Your task to perform on an android device: Open the Epub Reader app and share the 'Alice's adventures in wonderland' file with my buddy karin at karin.iversen@example.com using Gmail.
Image 0: 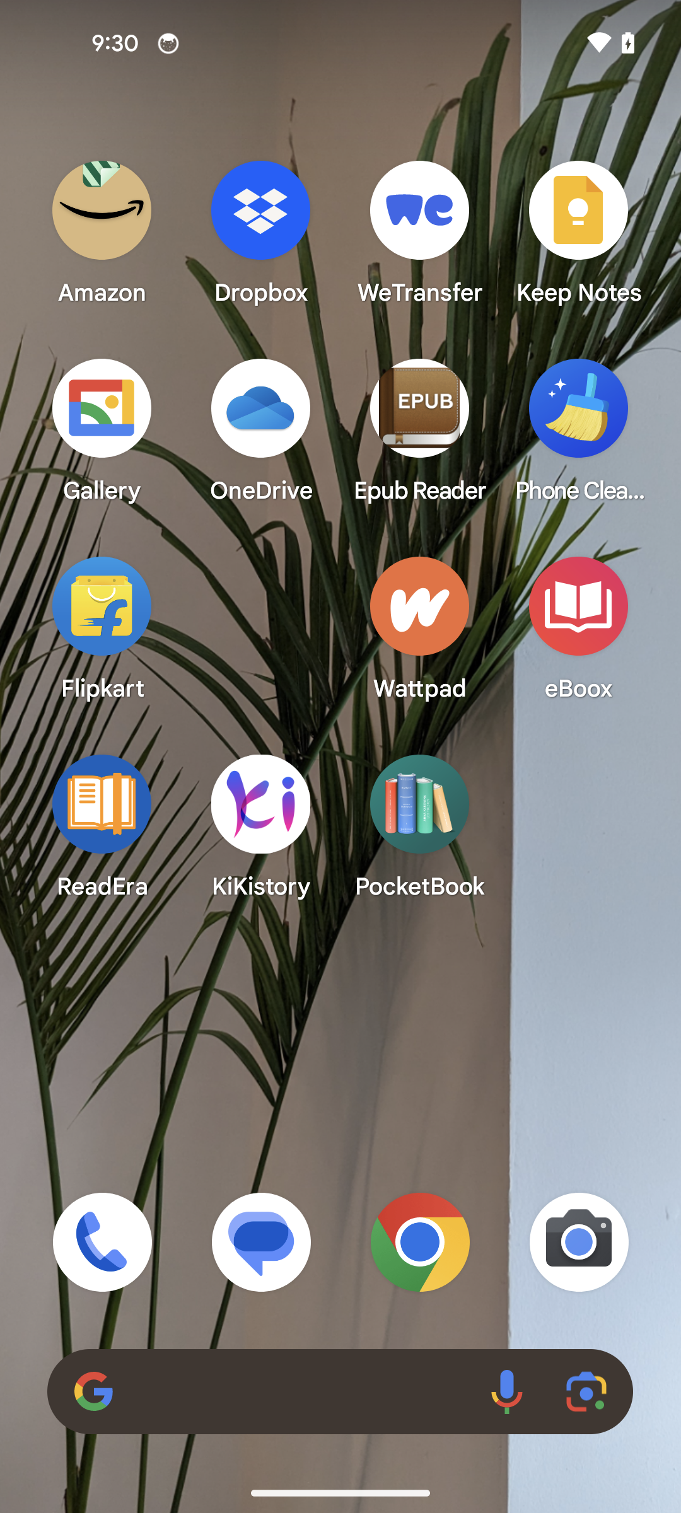
Open the Epub reader app
Step 0: open app "Epub Reader"
Image 1: 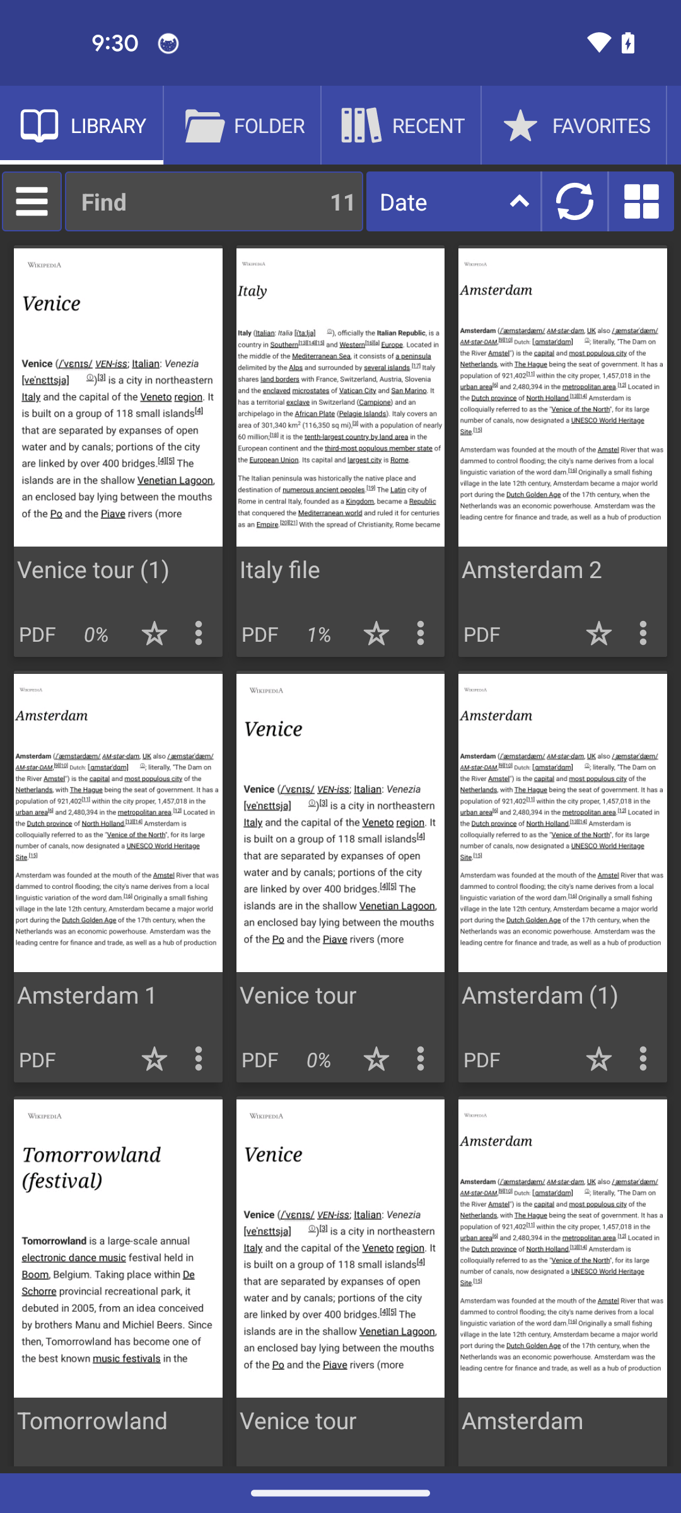
Swipe up to view the Alice's adventures in wonderland file
Step 1: scroll down
Image 2: 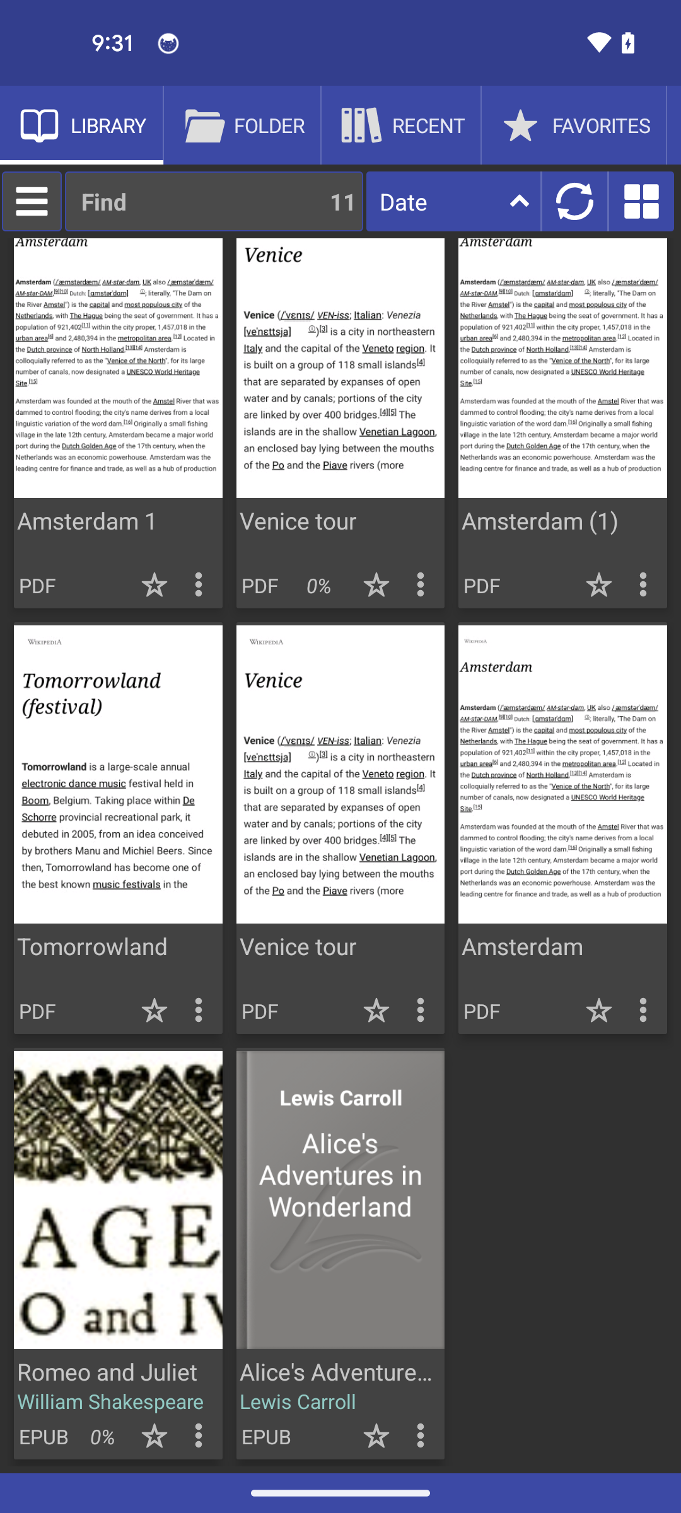
Tap on the three dots icon of 'Alice's adventures in wonderland' file
Step 2: click (420, 1435)
Image 3: 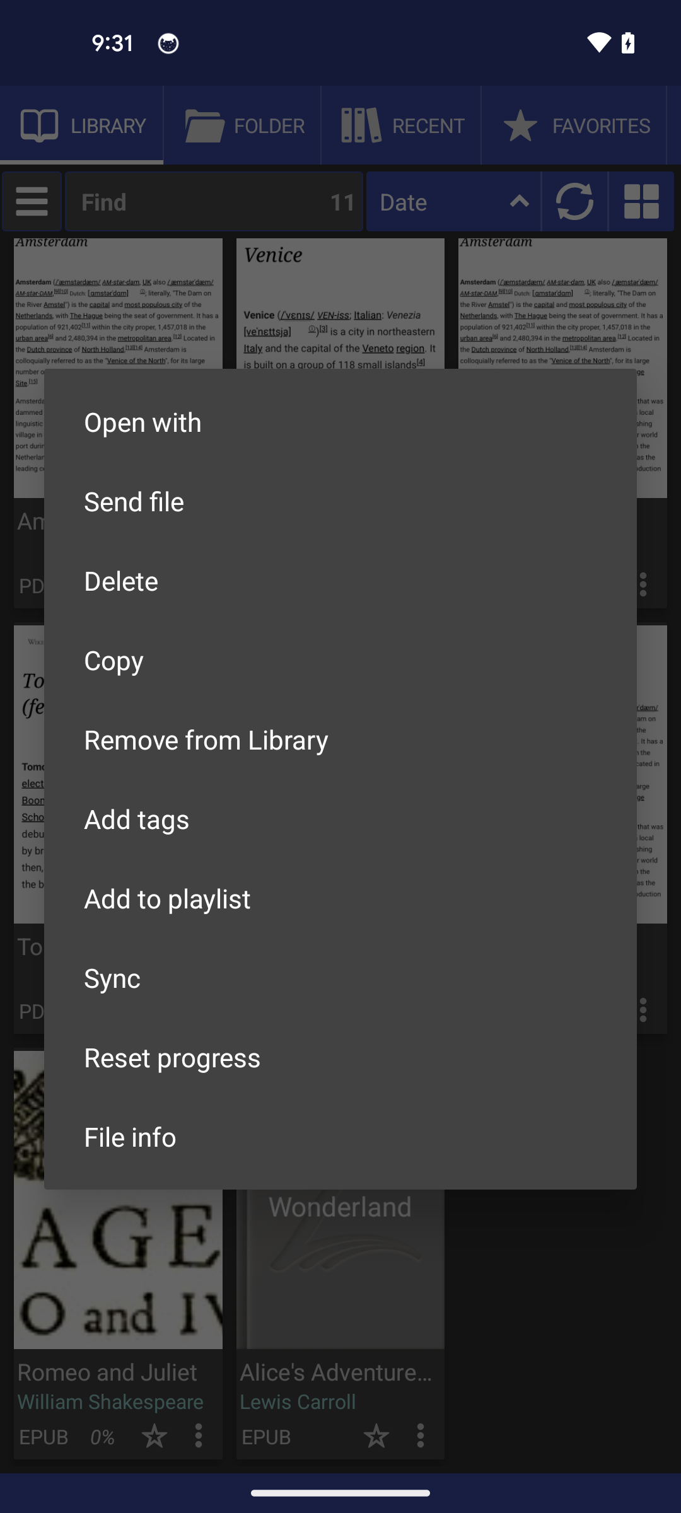
Select the send file option
Step 3: click (340, 501)
Image 4: 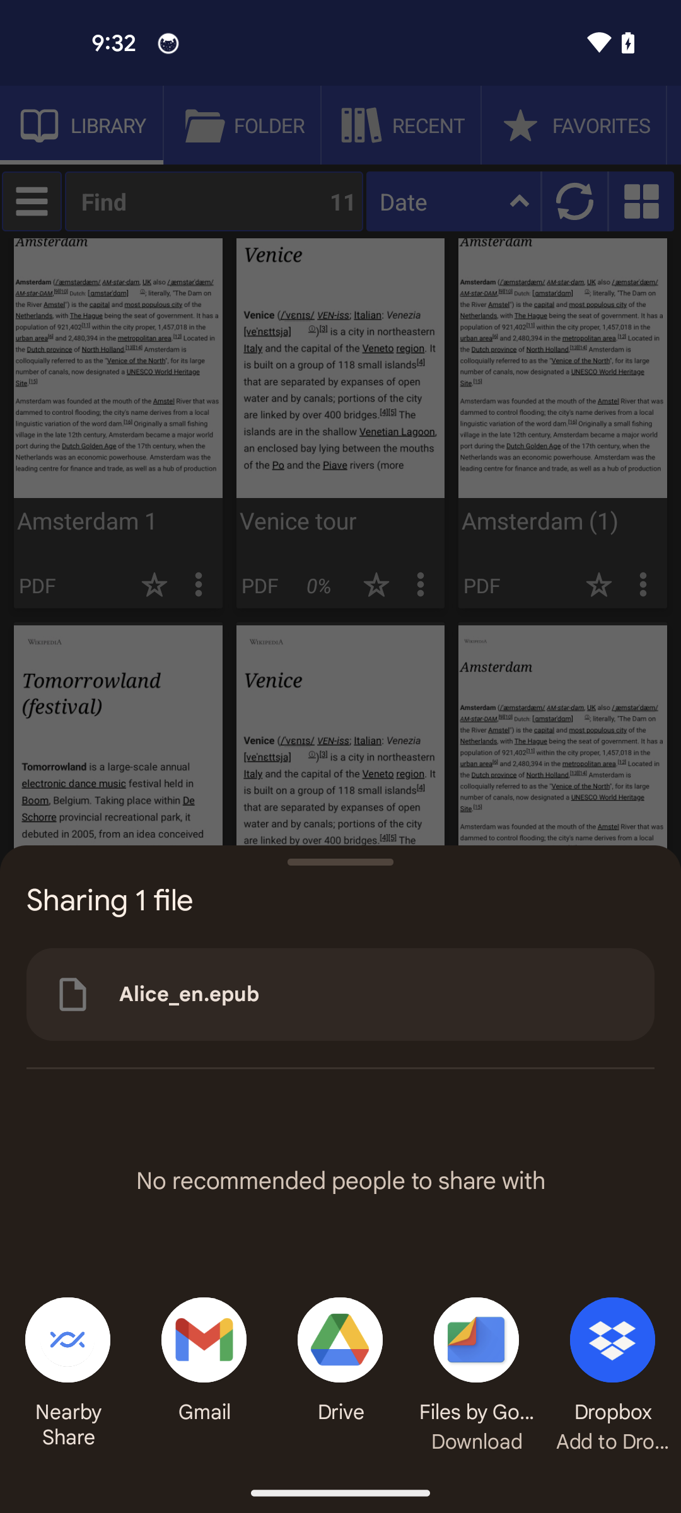
Tap on the gmail option
Step 4: click (204, 1340)
Image 5: 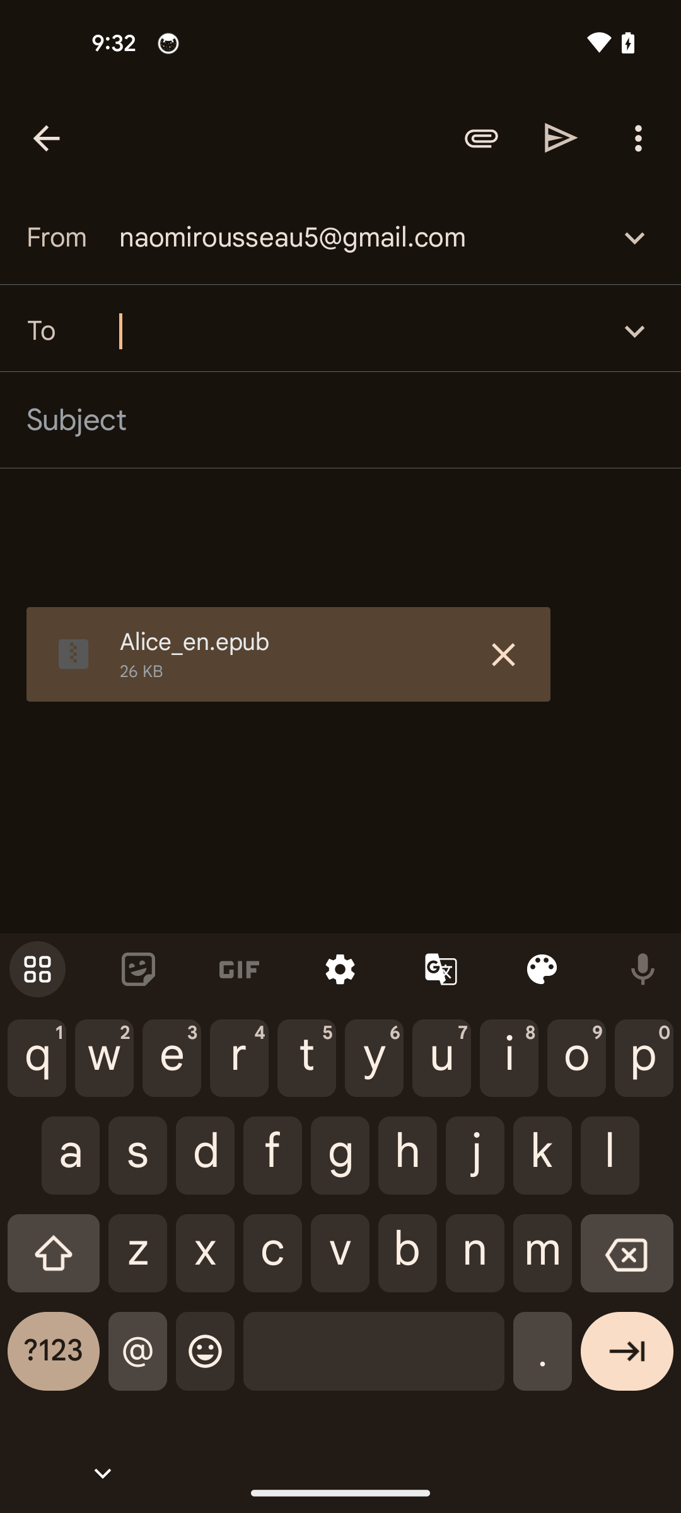
Search the recipient id to karin.iversen@example.com
Step 5: type "karin.iversen@example.com"
Image 6: 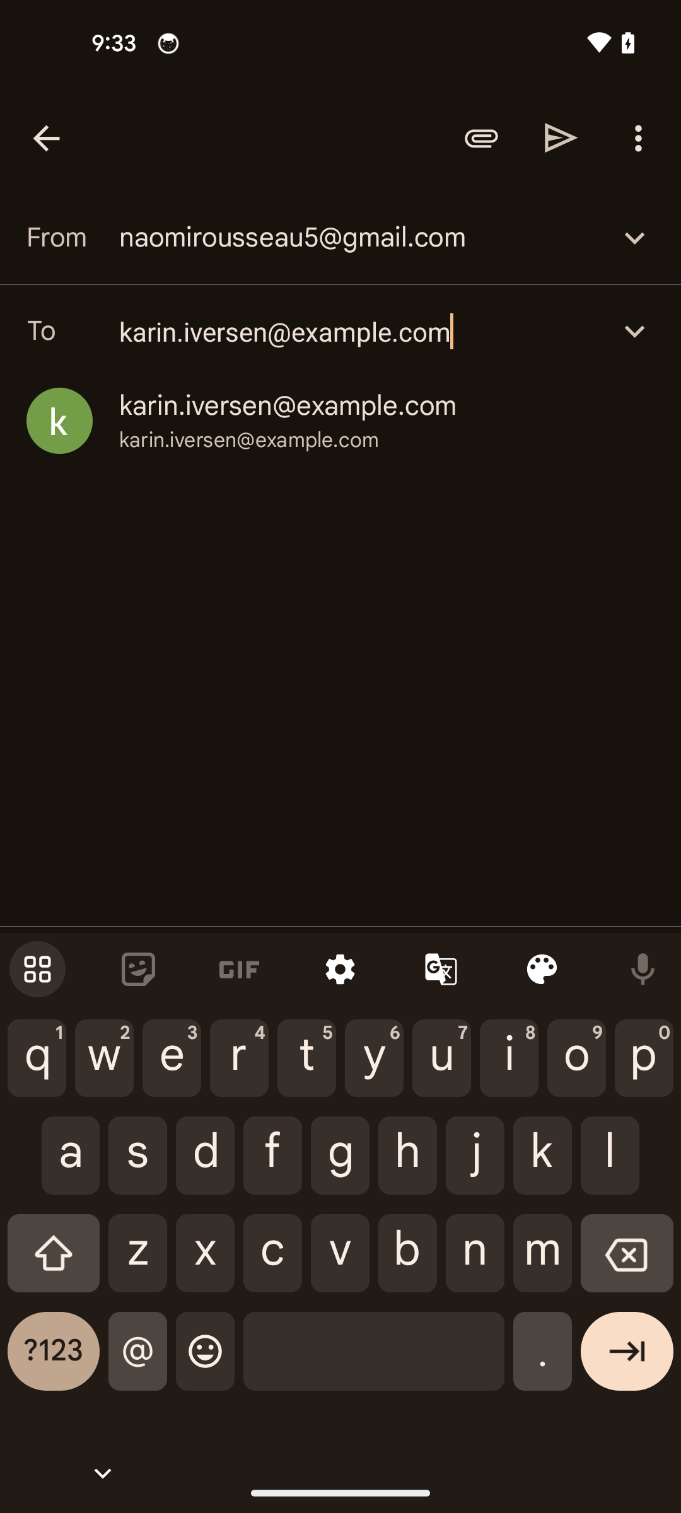
Tap on the send icon
Step 6: click (120, 43)